Your task to perform on an android device: I show the details of this property to my wife and she also like this place and told me to save this property, so save this property in the Trovit Homes app.
Image 0: 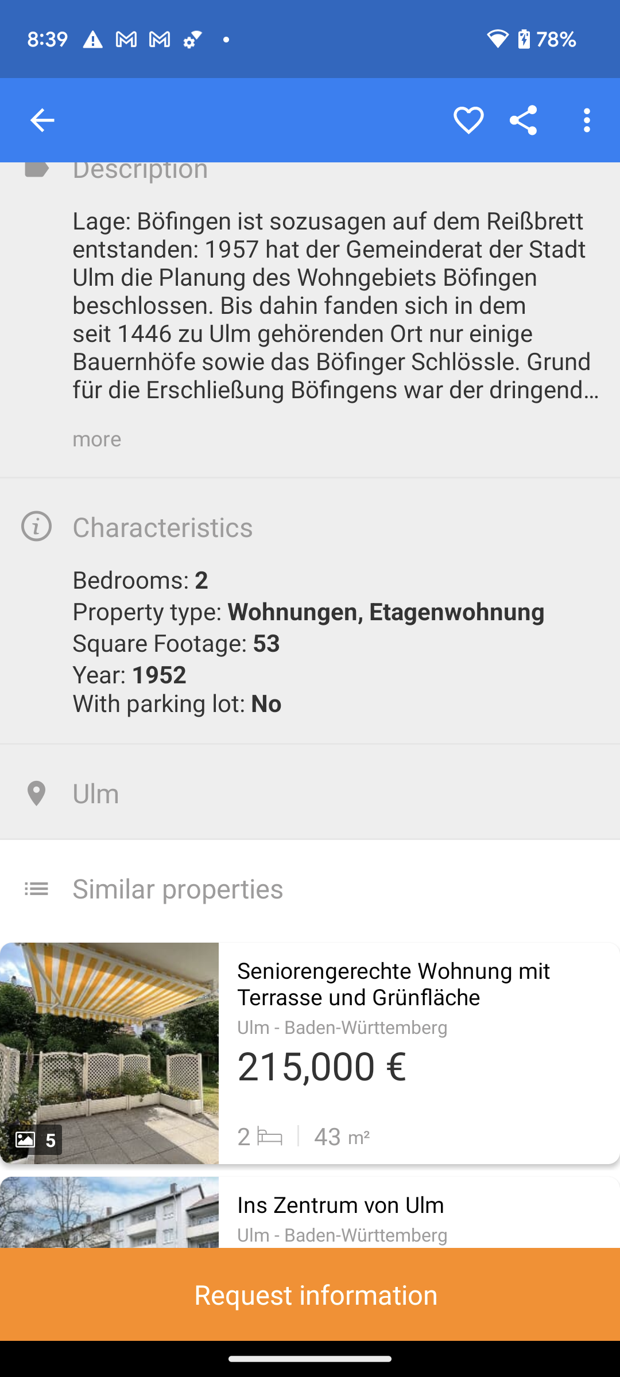
Click on the heart icon at the top right corner of the screen to save this property.
Step 0: click (478, 120)